Your task to perform on an android device: I am planning to make a Welsh Cake and running out of baking powder in my pantry, search for baking powder in BigBFS app.
Image 0: 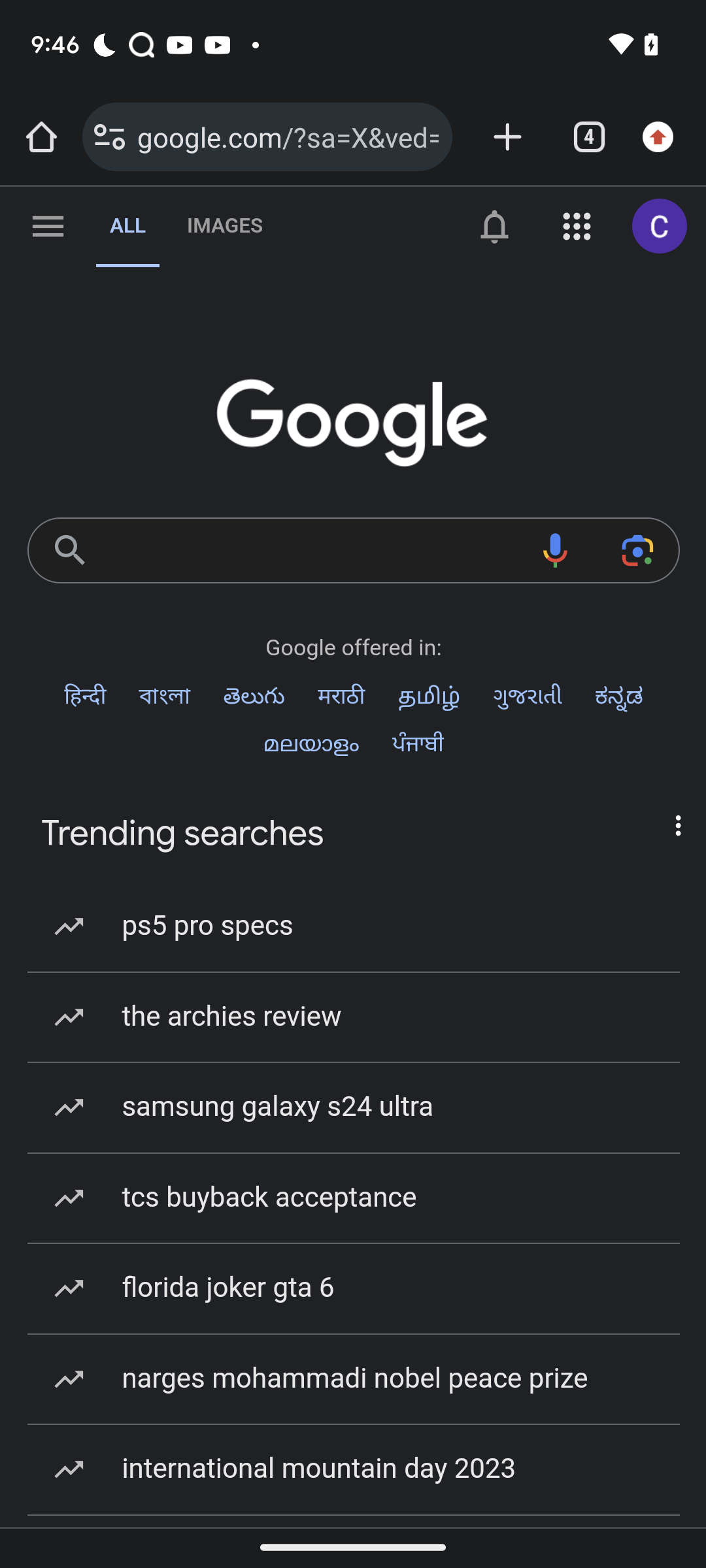
open bigbfs app
Step 0: open app "BigBFS"
Image 1: 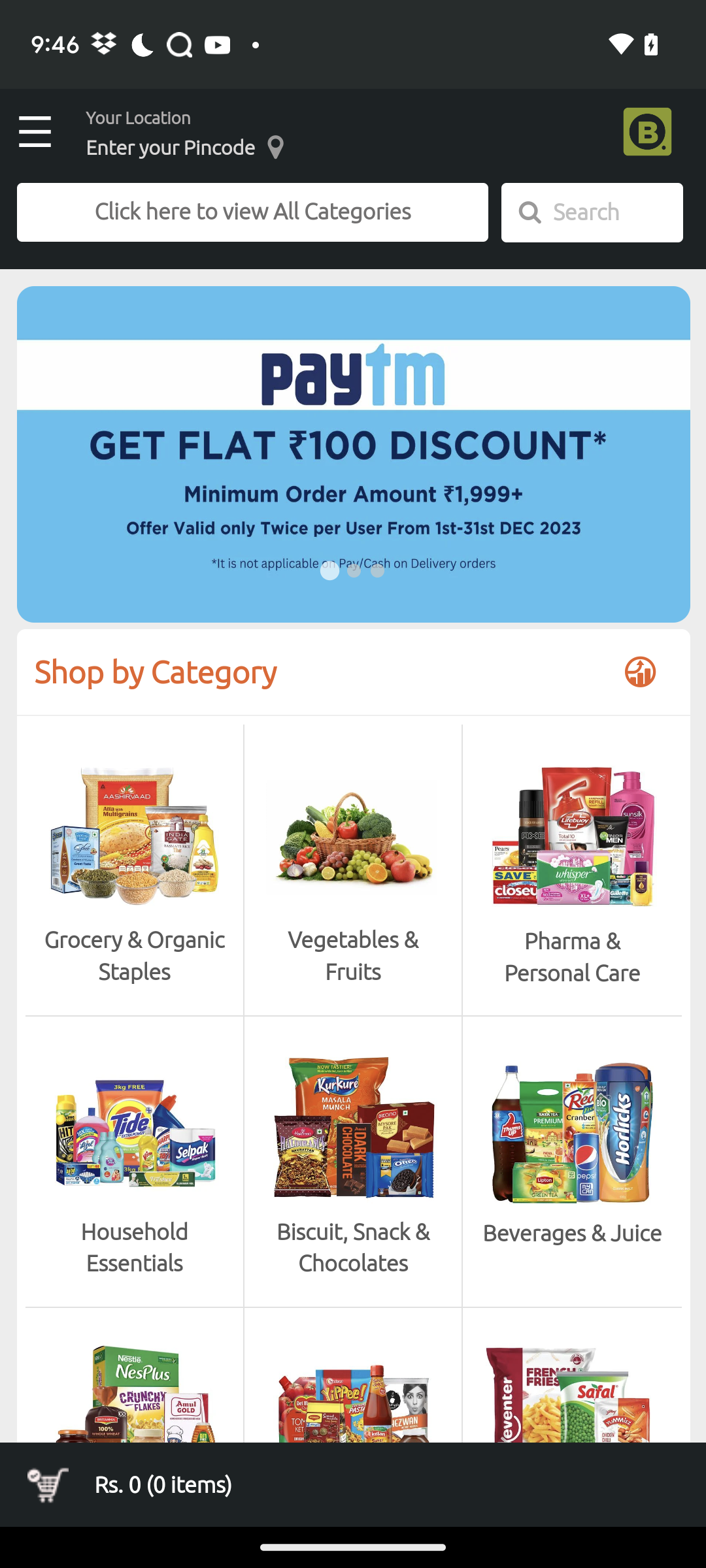
Click on the search bar at the top of the screen
Step 1: click (538, 206)
Image 2: 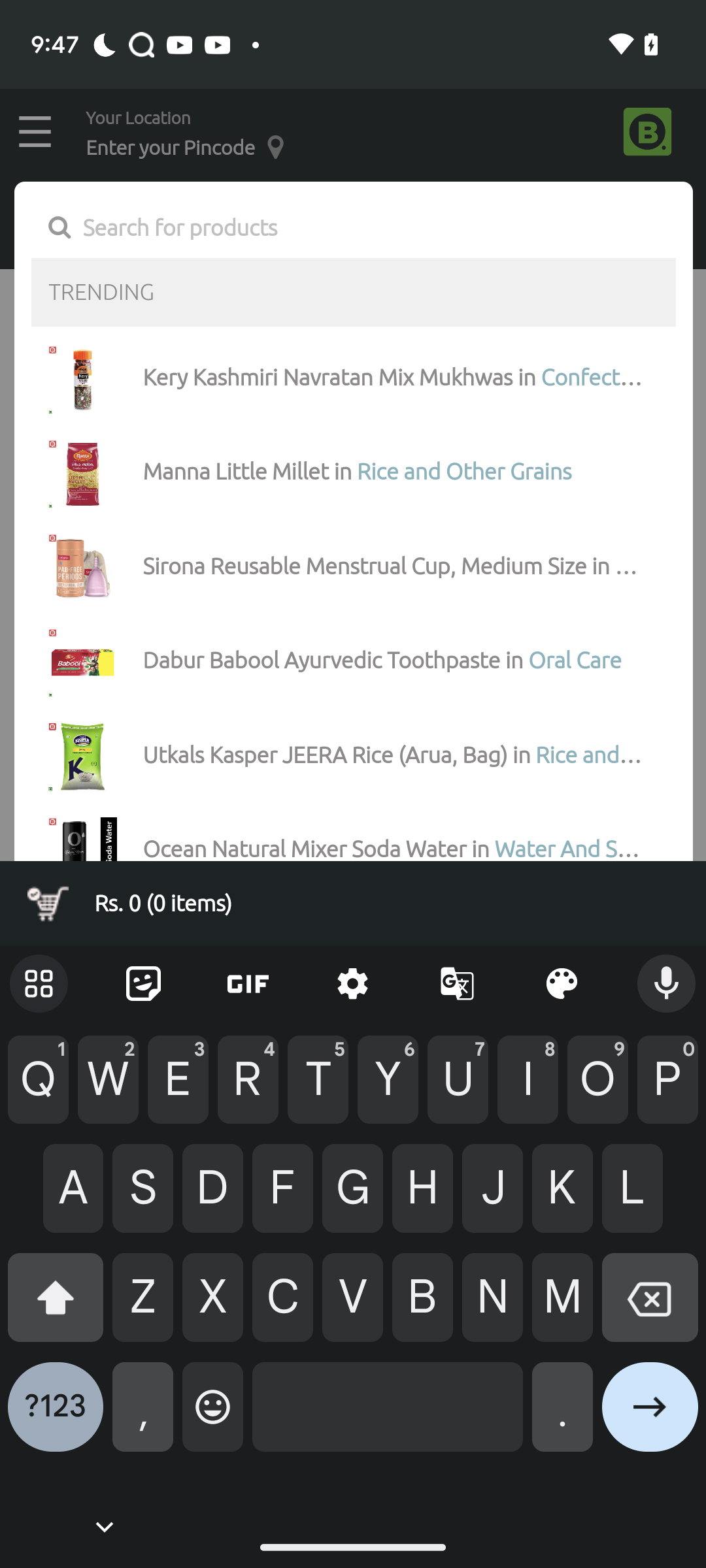
Enter baking powder in the search textbox
Step 2: type "Baking Powder"
Image 3: 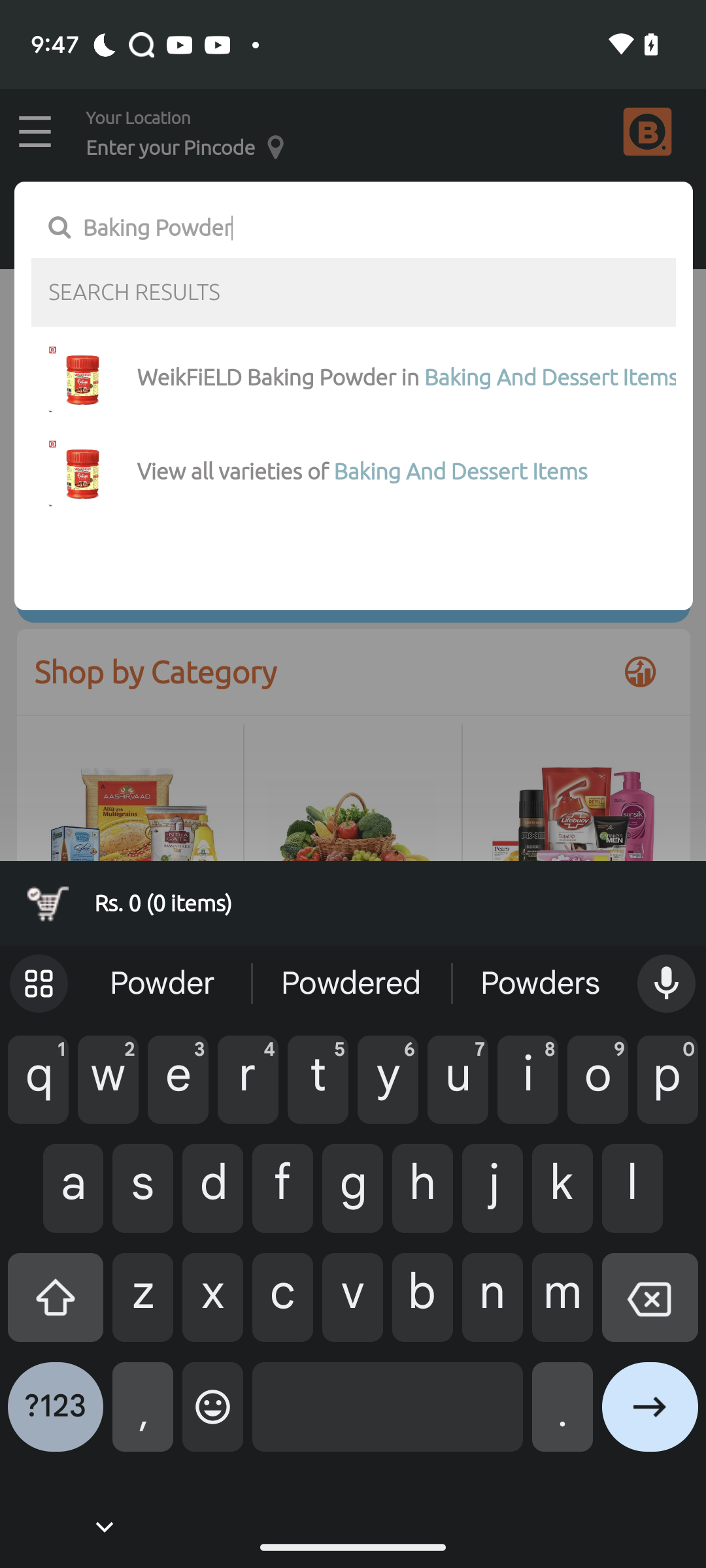
Click on the second search result
Step 3: click (388, 471)
Image 4: 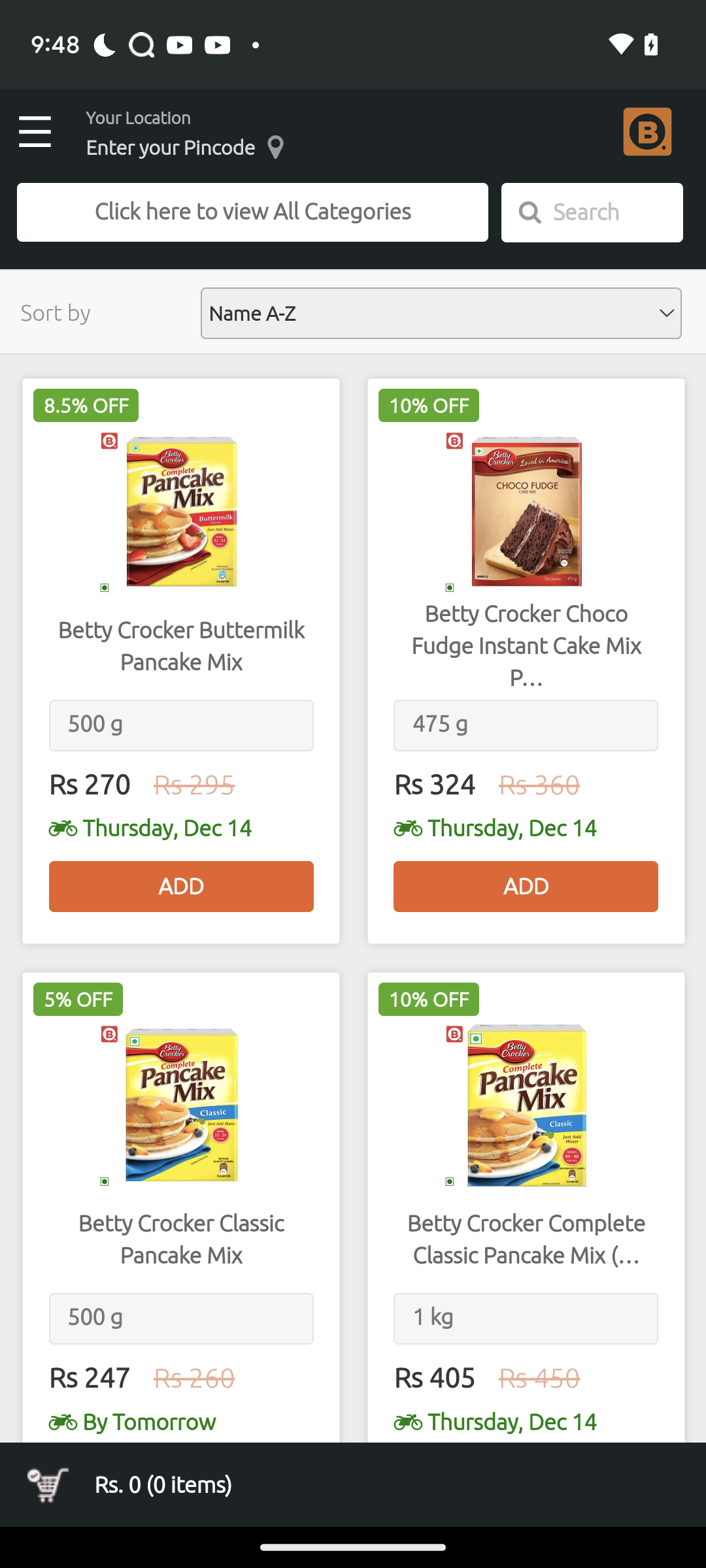
Click on the second search result
Step 4: wait